Your task to perform on an android device: I want to set up a notification for one hour before the birthday shift starts so that I don't miss it.
Image 0: 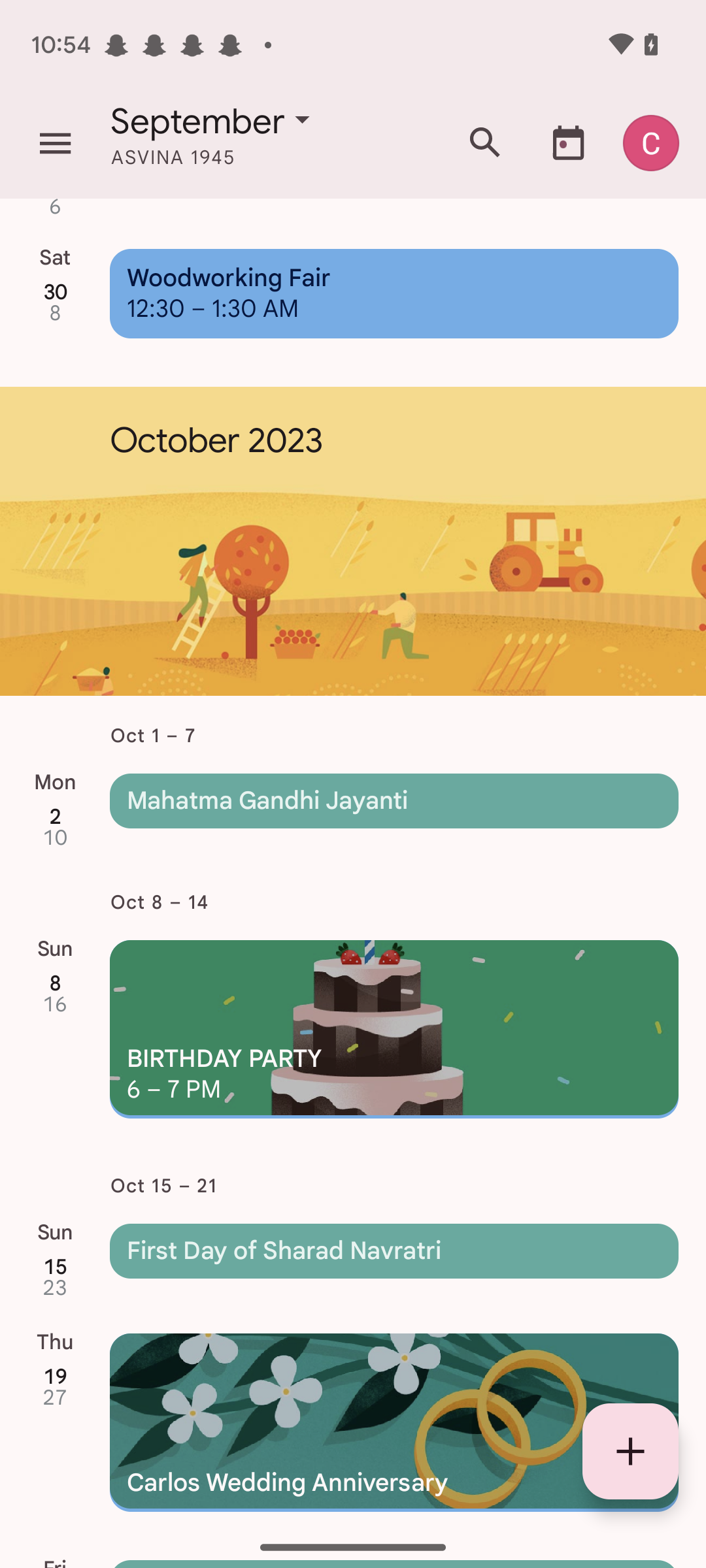
Click on the birthday party event.
Step 0: click (394, 1029)
Image 1: 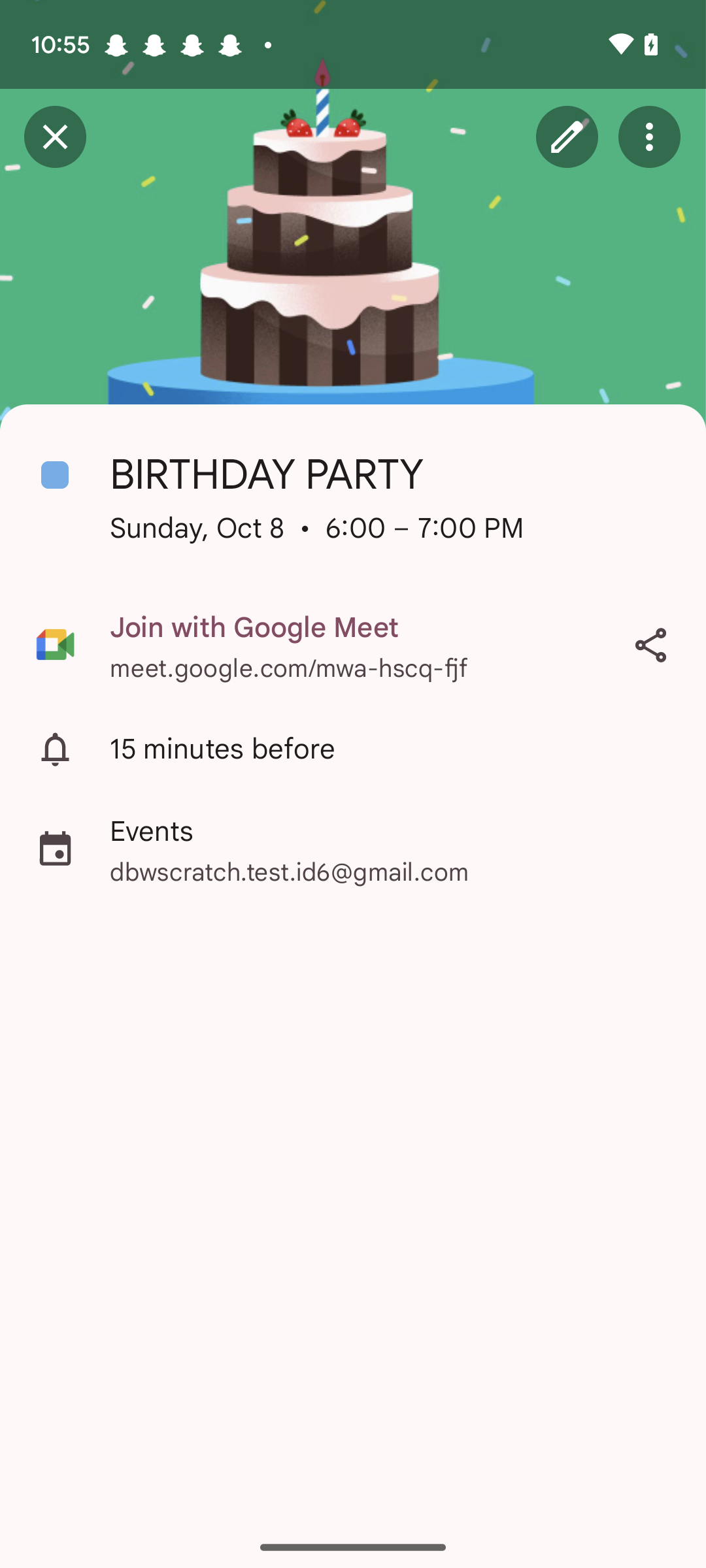
Click on the edit icon at the top of the screen.
Step 1: click (567, 137)
Image 3: 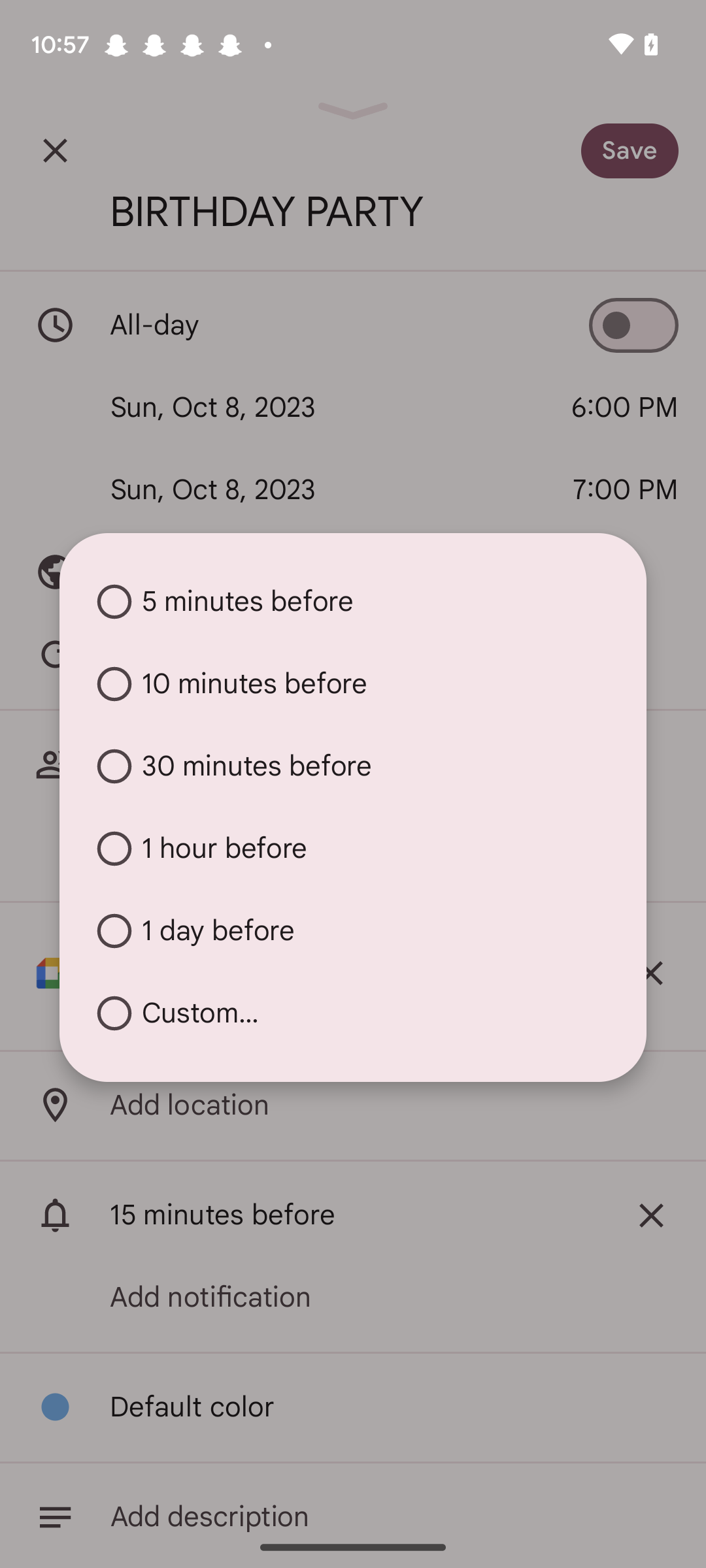
Click on the one hour before option.
Step 3: click (197, 848)
Image 4: 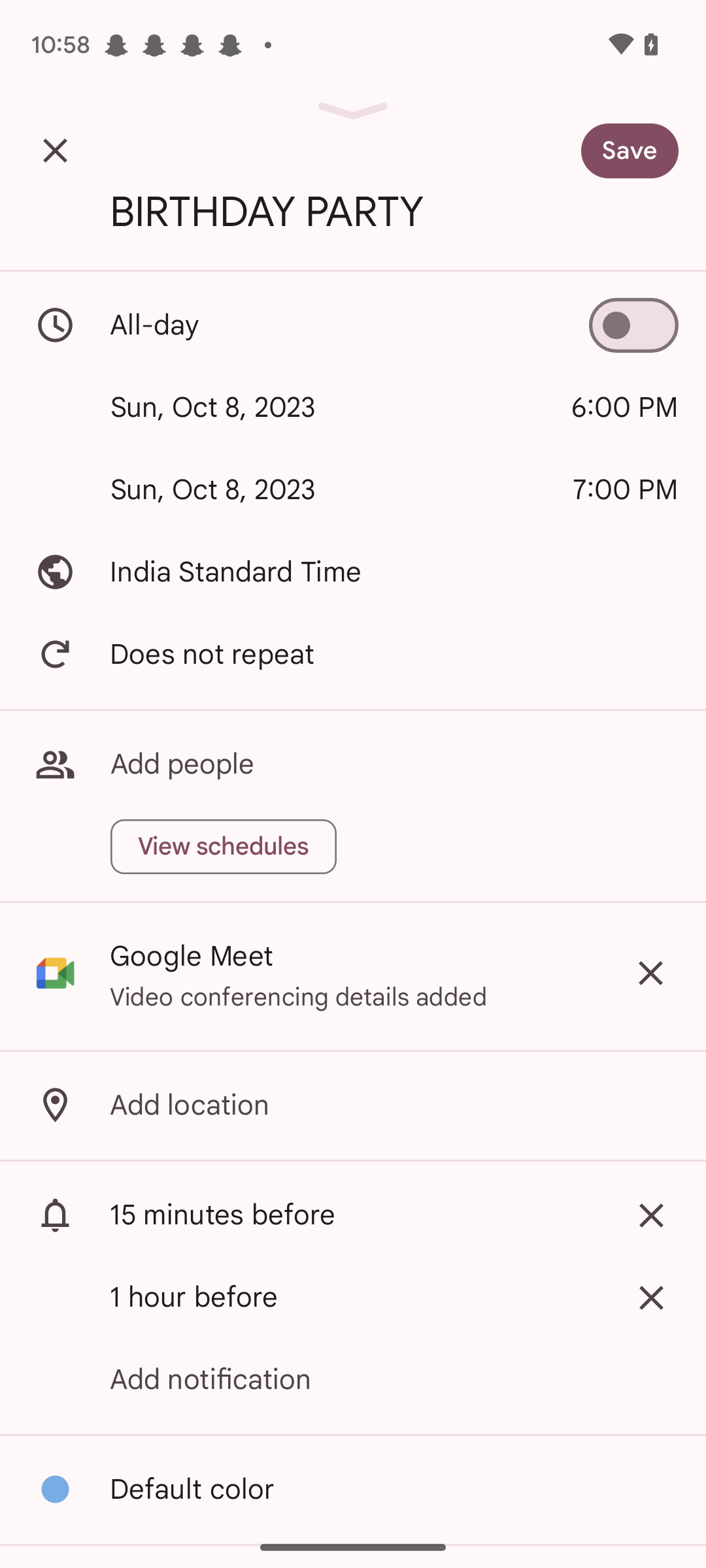
Click on the save button.
Step 4: click (658, 142)